Your task to perform on an android device: I really liked Potato Carisma- Lower Glycemic Index thus i want to add it in my cart.
Image 0: 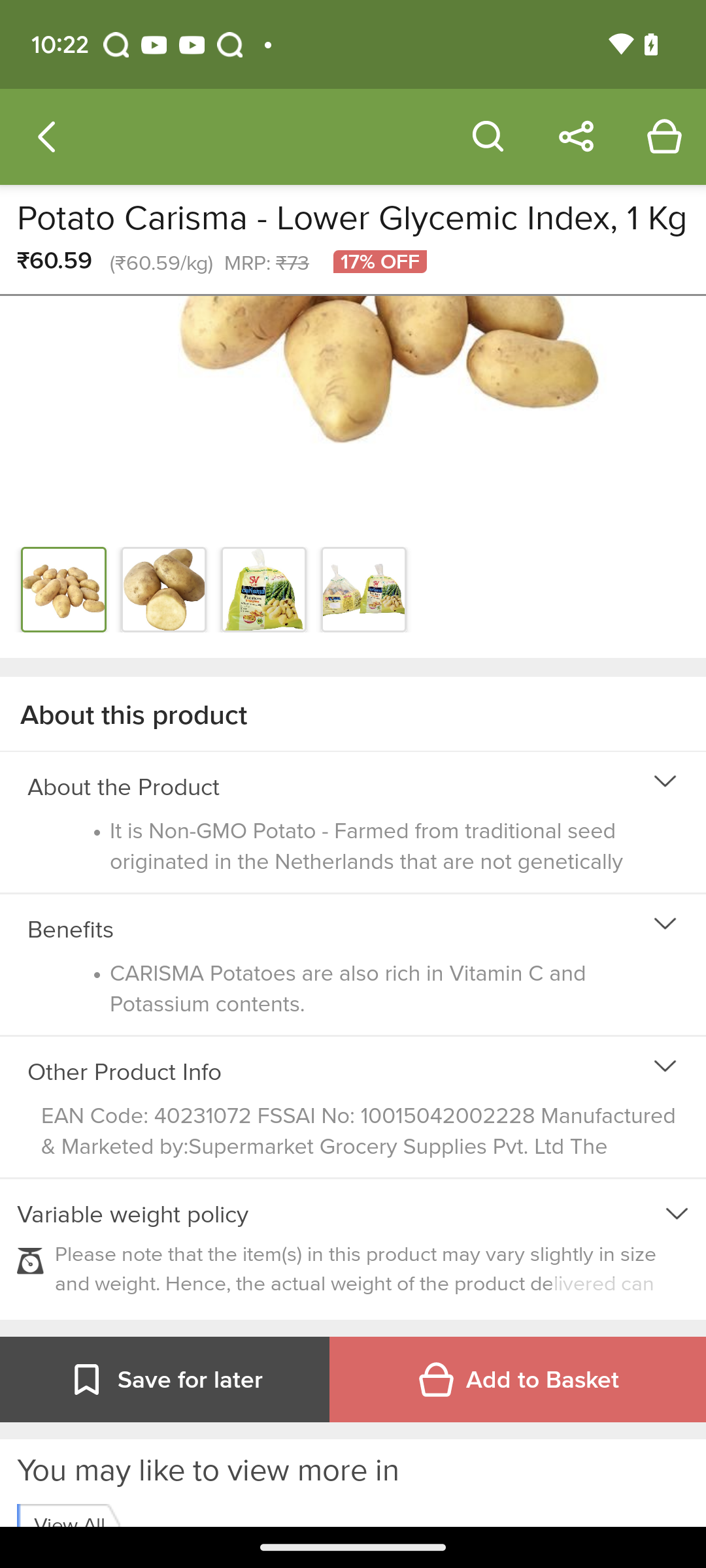
Click on Add to Basket option at the right side of the screen
Step 0: click (517, 1379)